Your task to perform on an android device: I want to begin my first workout with a regimen focused on my chest.
Image 0: 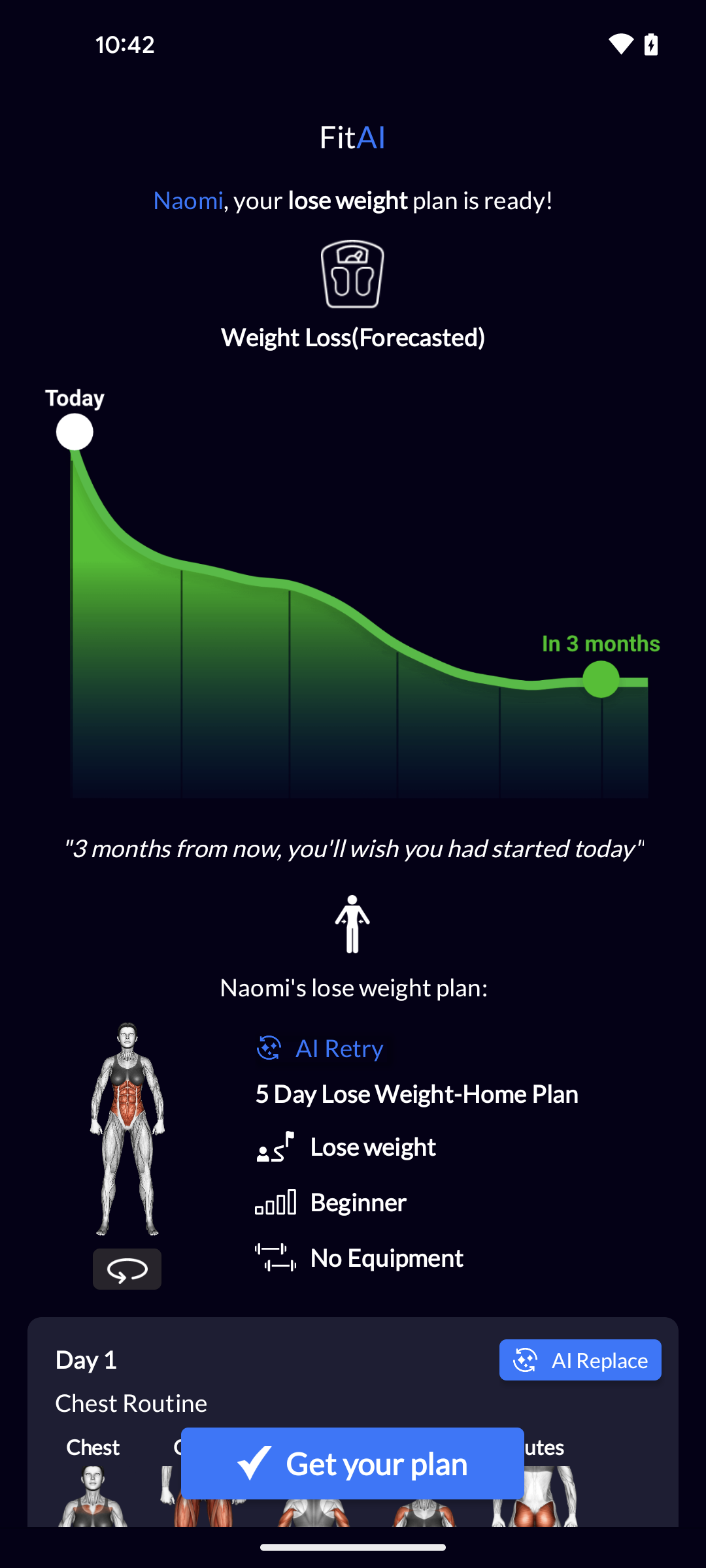
Tap on the chest option for day 1
Step 0: click (93, 1494)